Your task to perform on an android device: I would like to add the Samsung refrigerators to my cart if I am willing to buy them in the future, so I will do it quickly
Image 0: 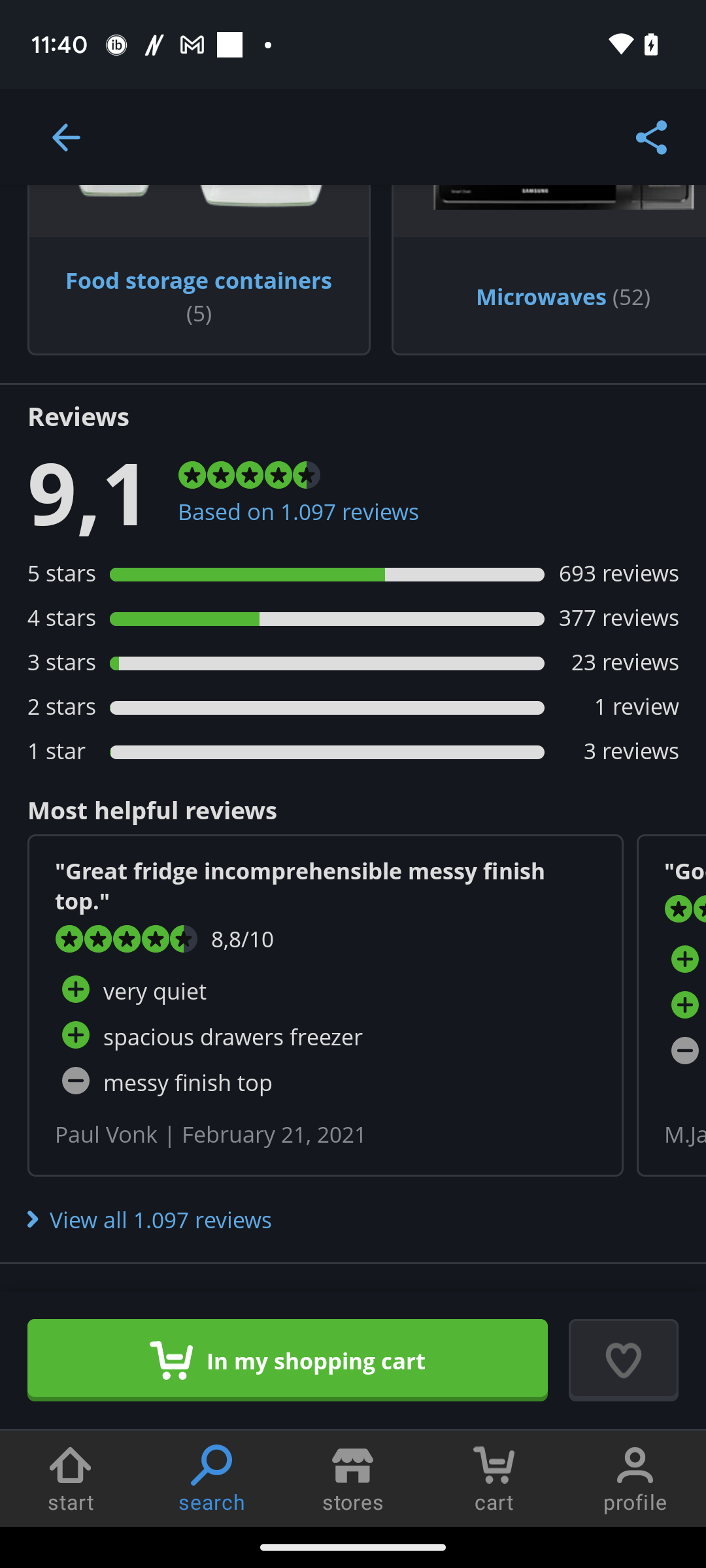
Click on the add to cart icon
Step 0: click (163, 1354)
Image 1: 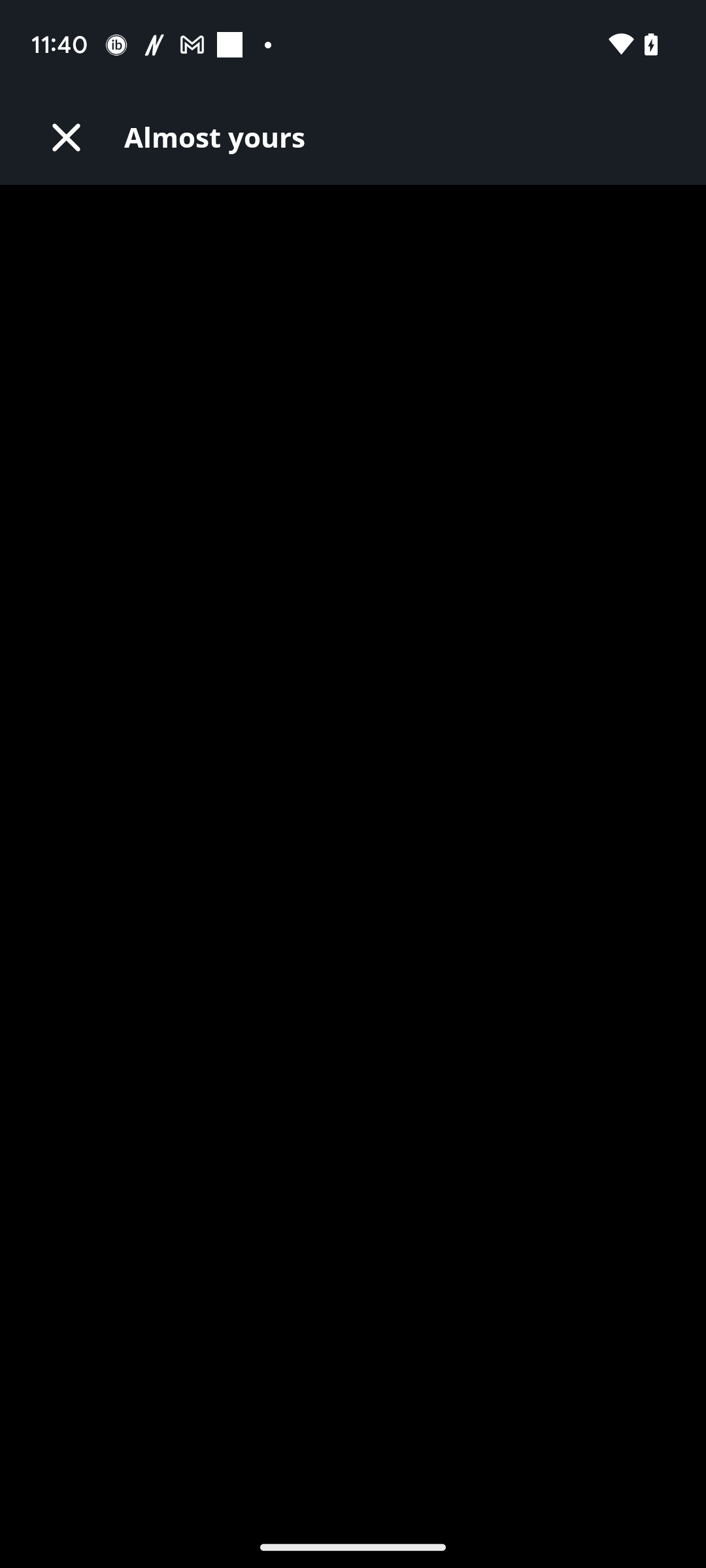
Click on the add to cart icon
Step 1: wait
Image 2: 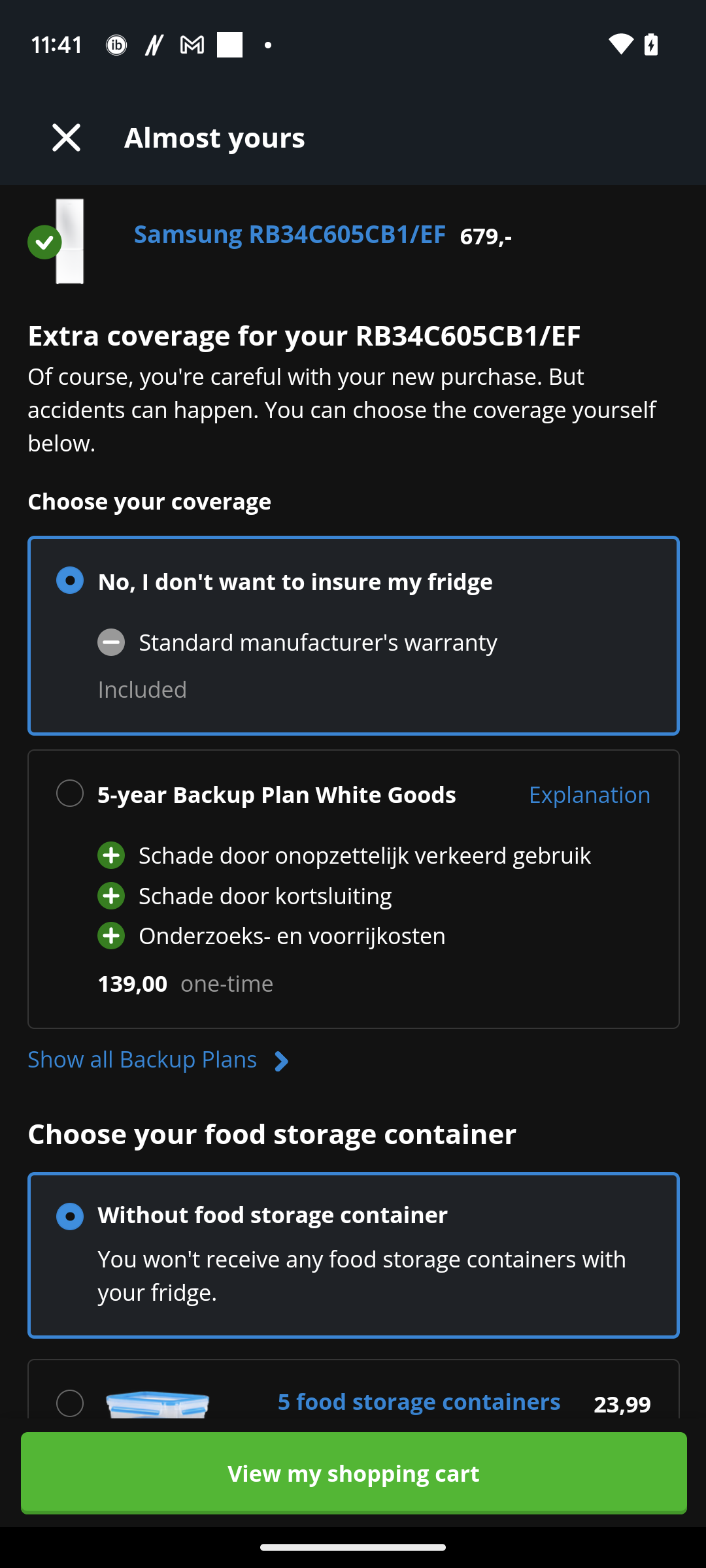
Click on the view my shopping cart button
Step 2: click (353, 1472)
Image 3: 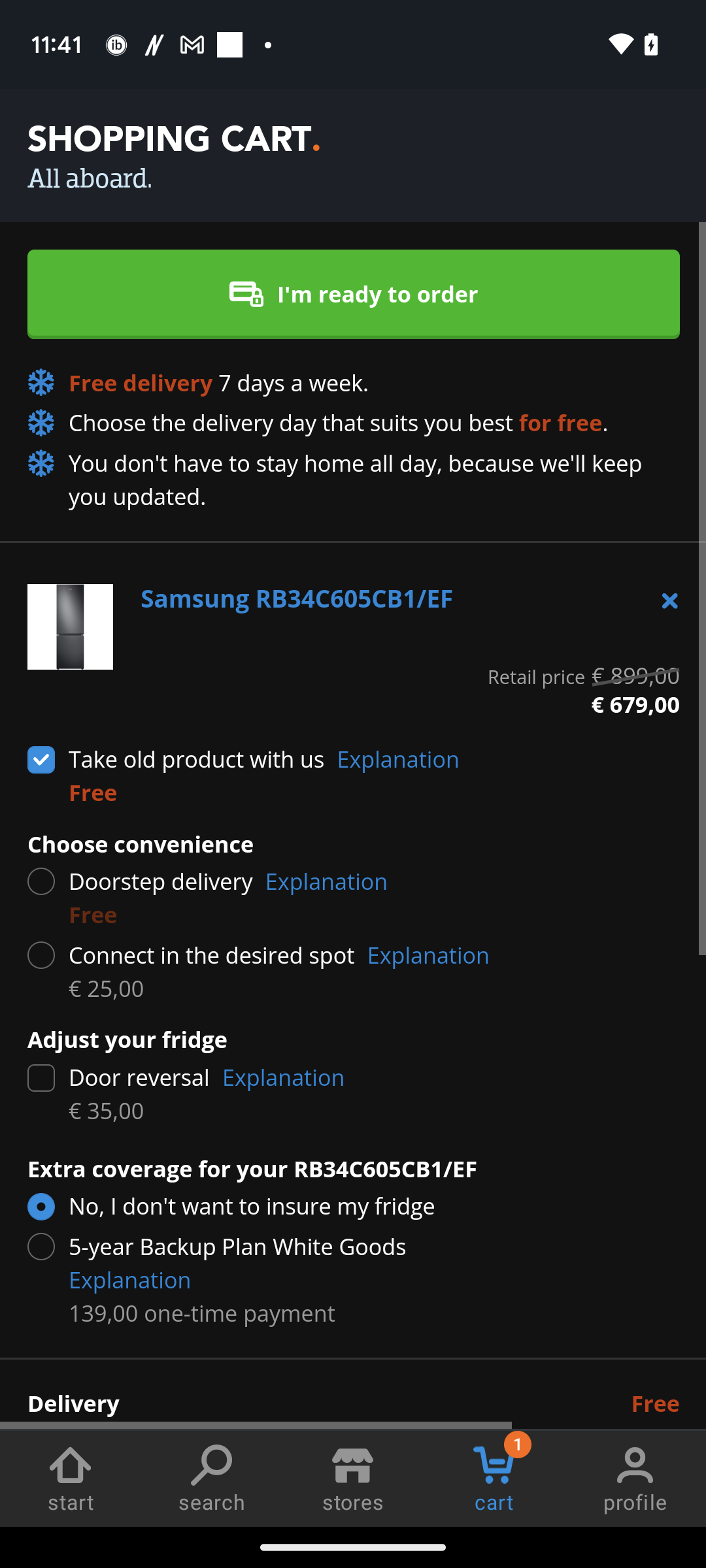
Click on the view my shopping cart button
Step 3: wait